Your task to perform on an android device: Because I'm interested in the past of exchange rates, I want to track the NZD to GBP conversion rates on the Xe app.
Image 0: 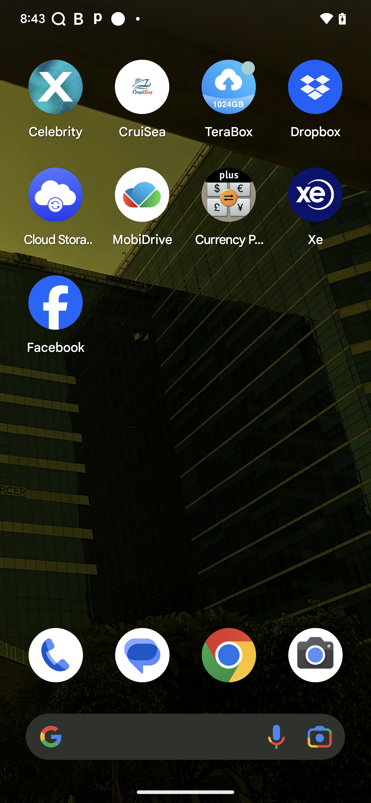
Open XE app
Step 0: open app "Xe"
Image 2: 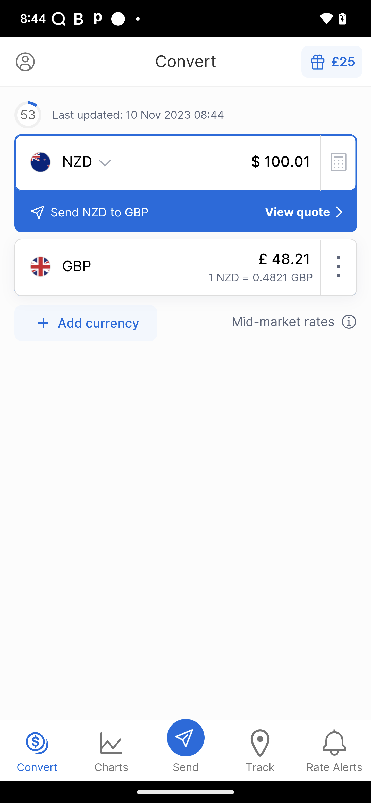
Click on the charts to view the history
Step 2: click (103, 749)
Image 3: 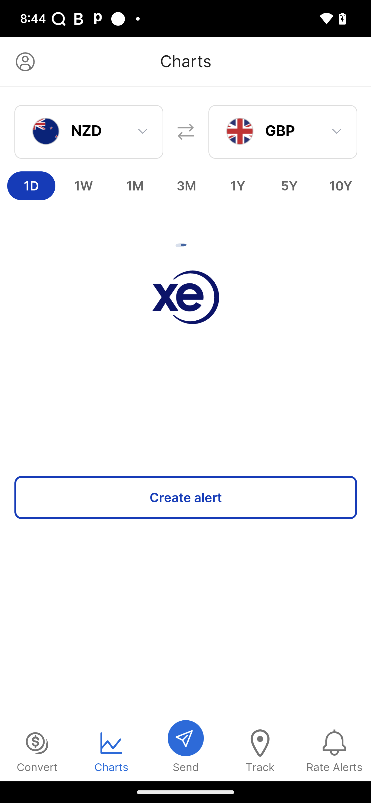
Swipe up on the screen
Step 3: wait
Image 4: 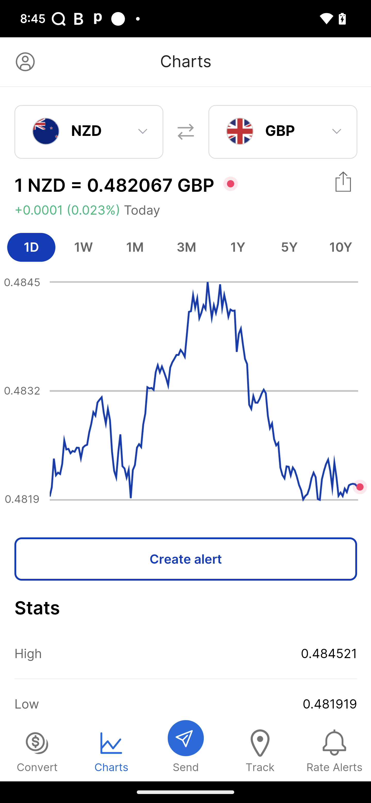
Swipe up on the screen
Step 4: scroll down